Your task to perform on an android device: I'm interested in Samba OG Shoes in black color, so browse these shoes in the adidas app.
Image 0: 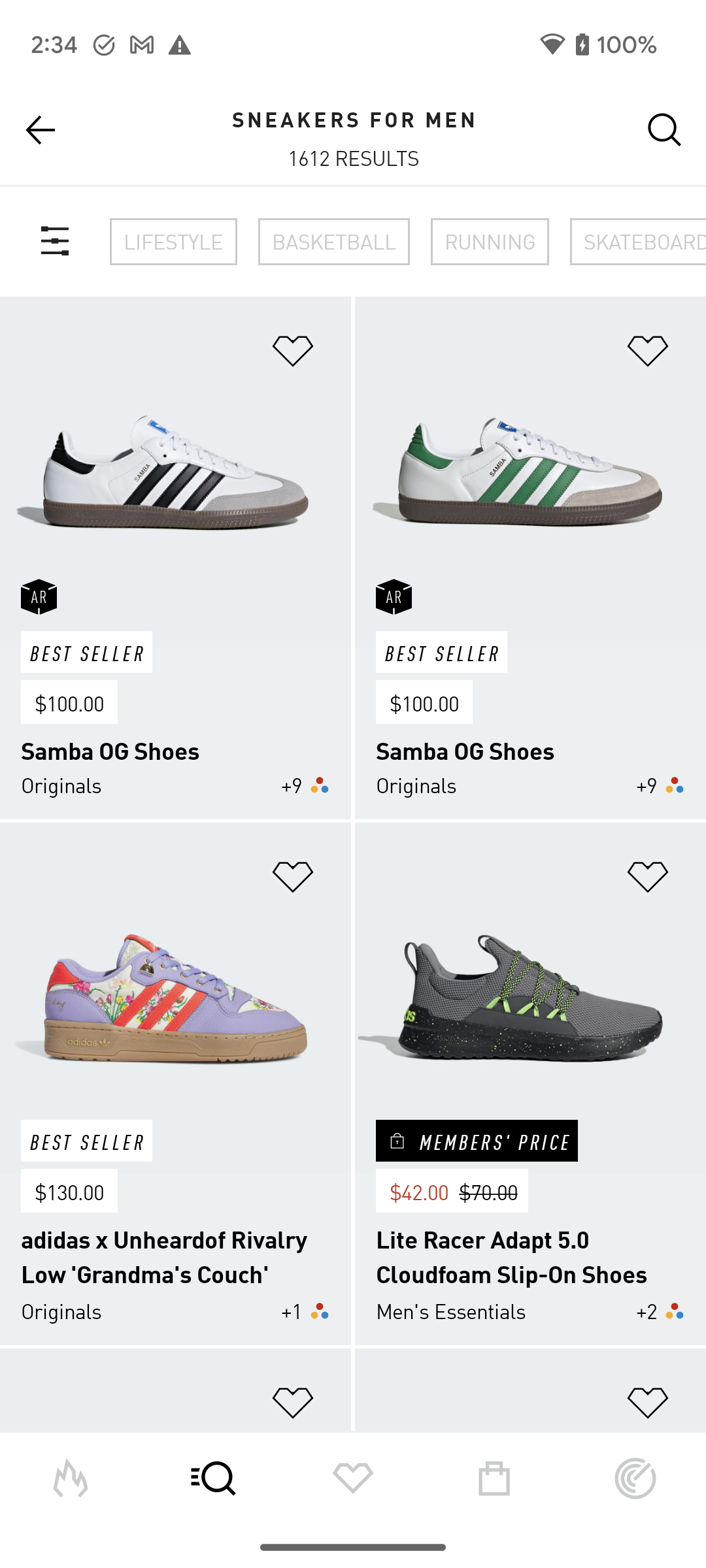
Click on the Samba OG Shoes in Black color to browse these shoes.
Step 0: click (175, 557)